Your task to perform on an android device: I want to share the song Real Love by Martin Garrix from the Sound Cloud app to my friend Louis at his email address louiscanadian@gmail.com
Image 0: 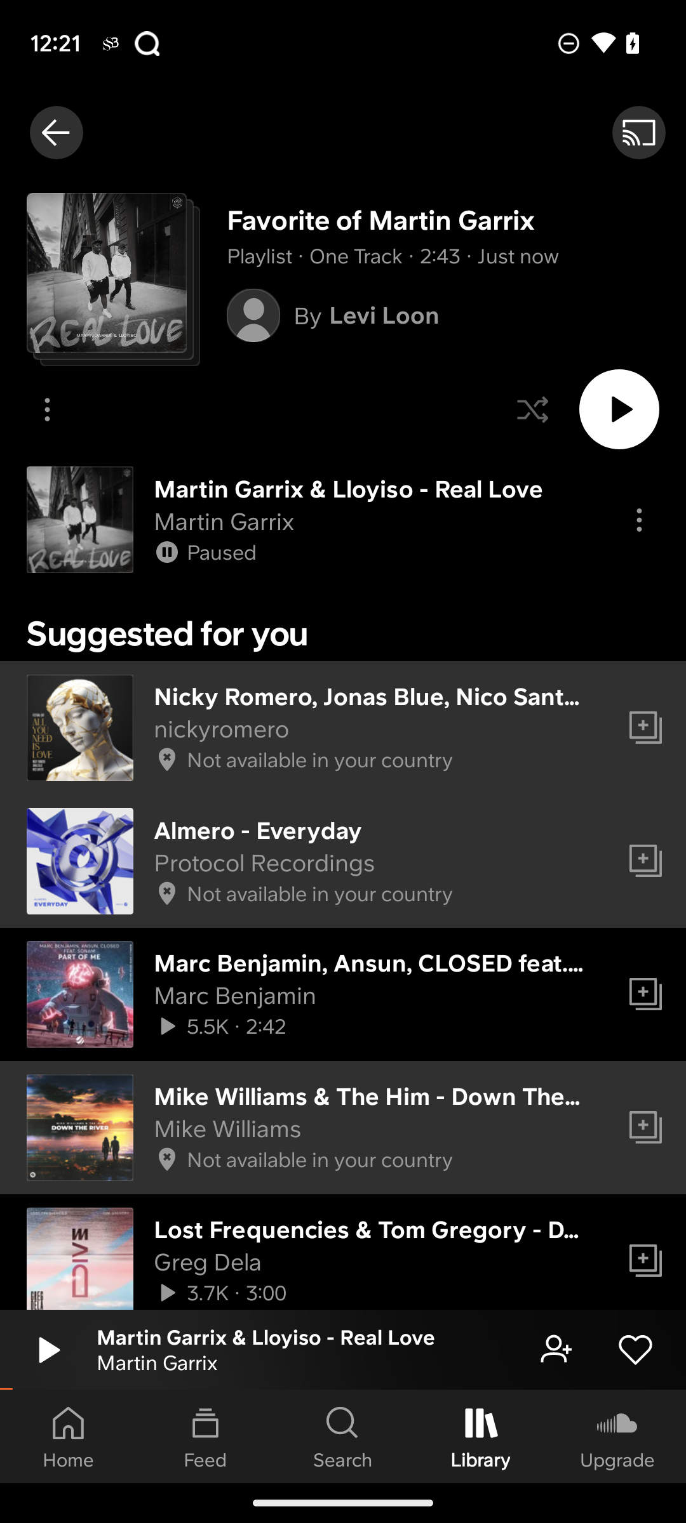
Click on the currently playing song card on the bottom of the screen.
Step 0: click (299, 1337)
Image 1: 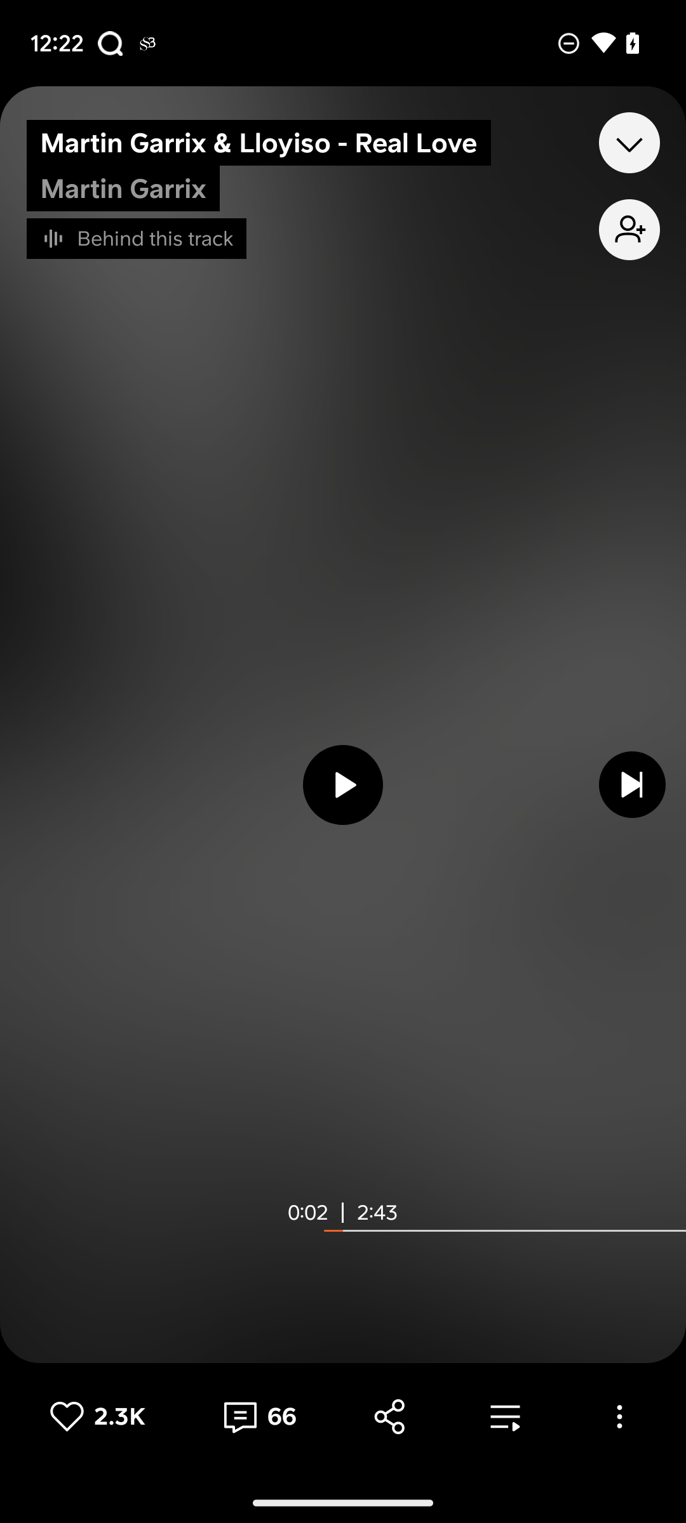
Click on the share icon on the bottom of the screen.
Step 1: click (391, 1416)
Image 2: 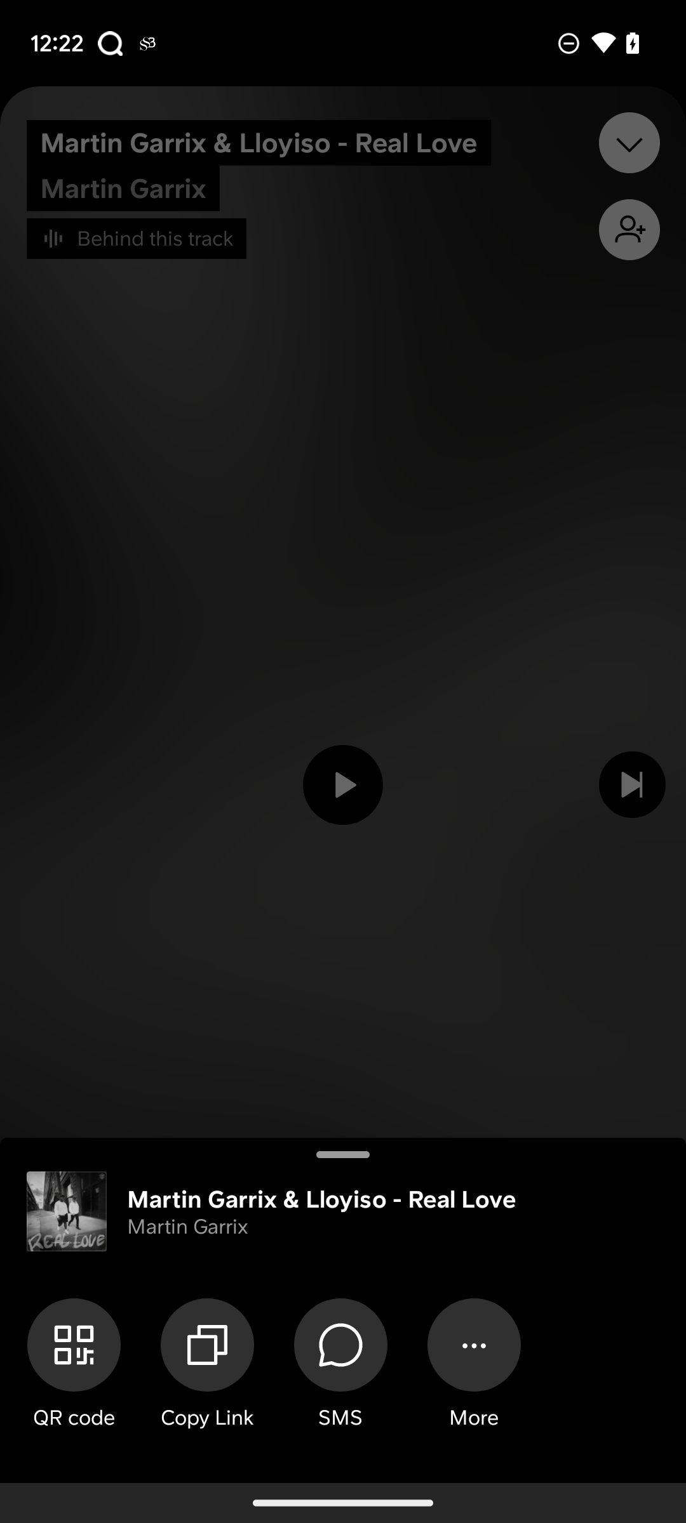
Click on the more option.
Step 2: click (474, 1345)
Image 3: 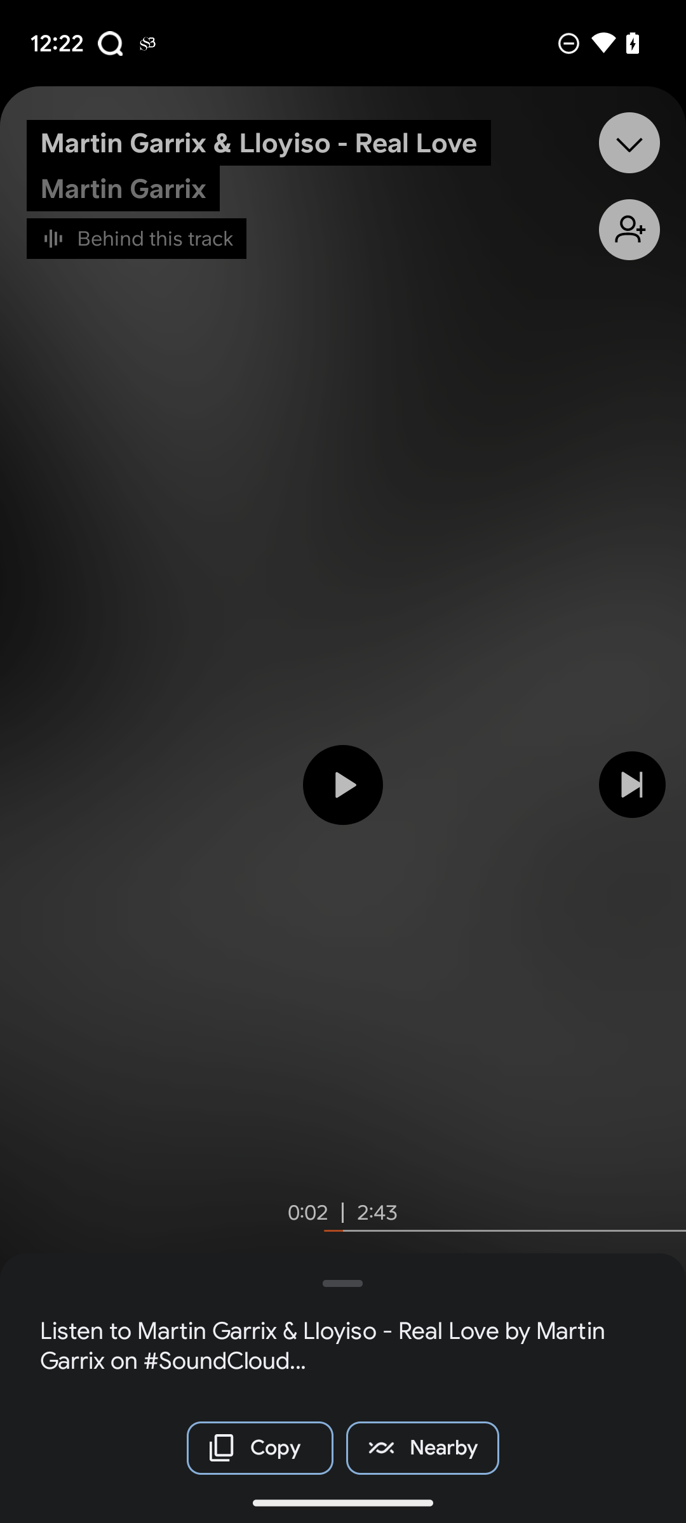
Click on the more option.
Step 3: wait
Image 4: 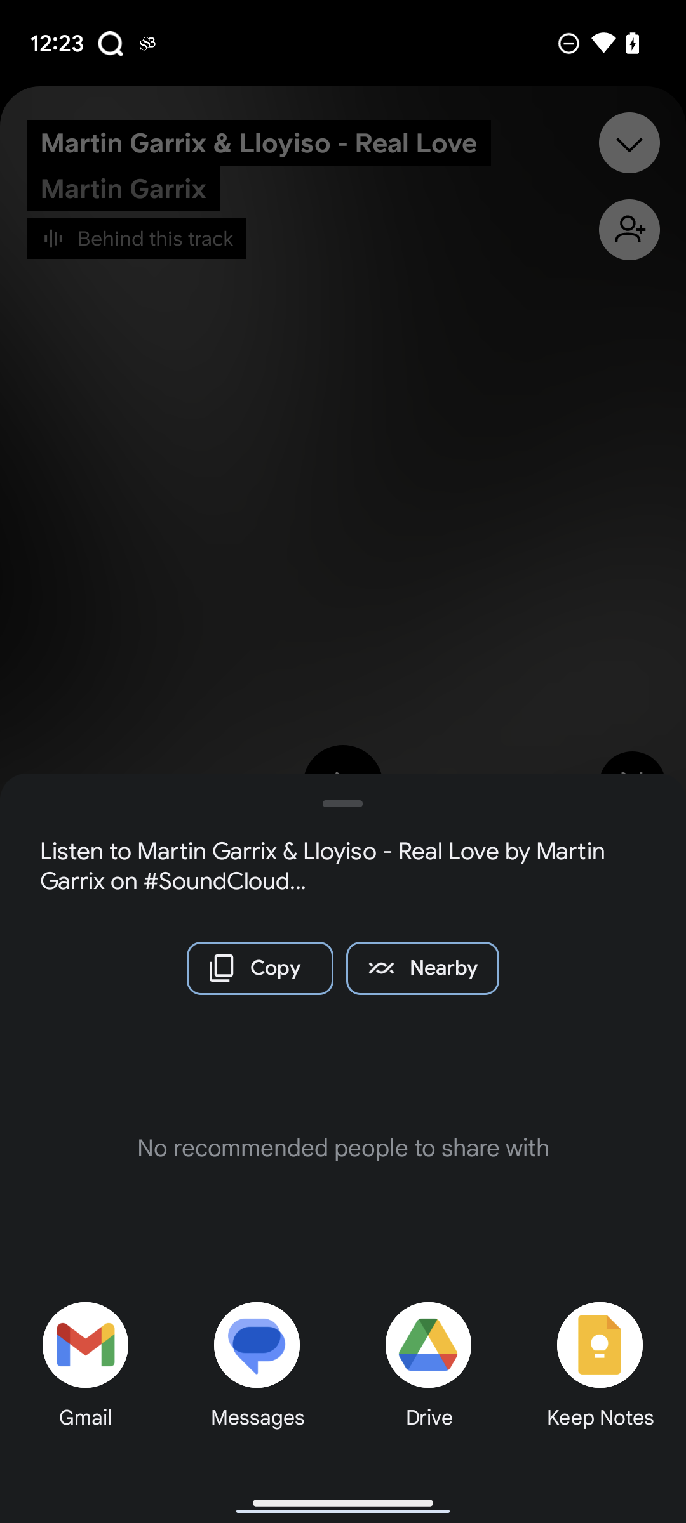
Click on the Gmail option.
Step 4: click (84, 1345)
Image 5: 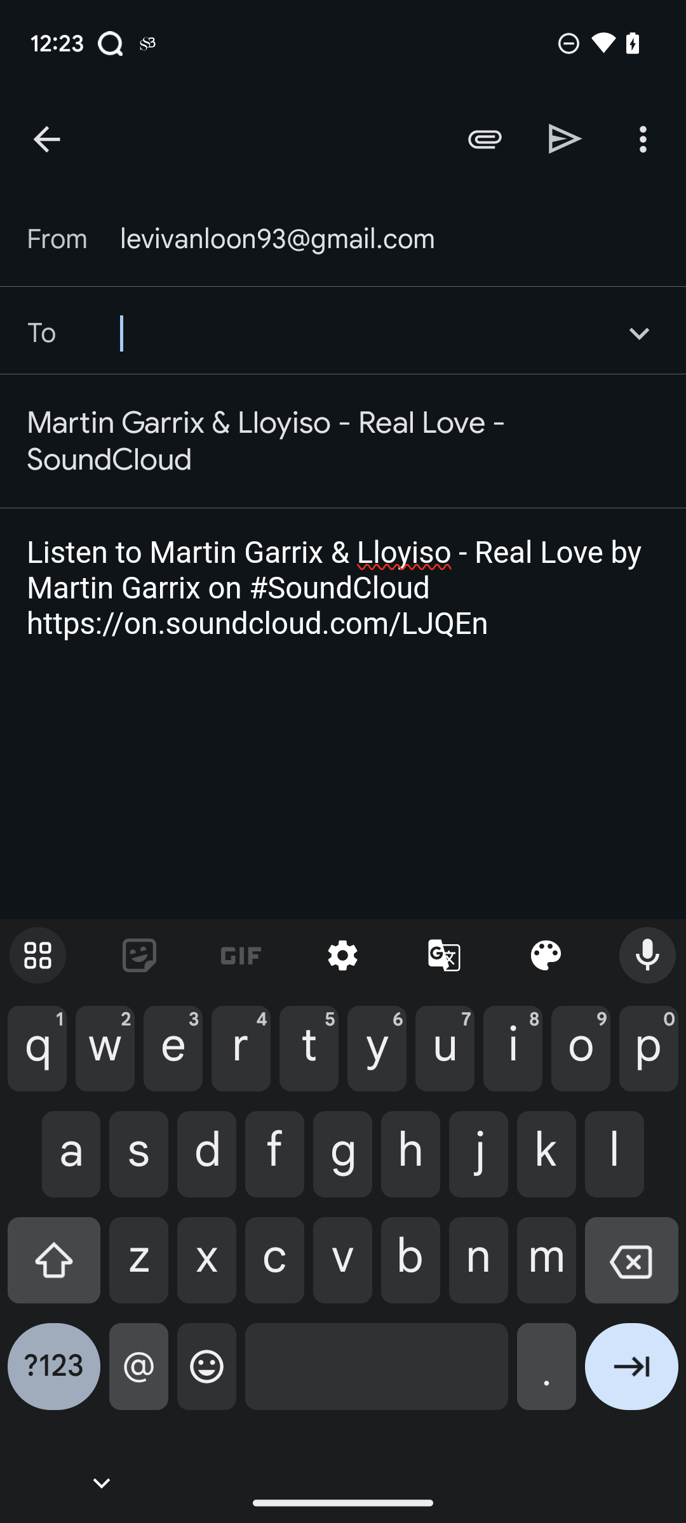
Enter louiscanadian@gmail.com in the "To" text field.
Step 5: type "louiscanadian@gmail.com"
Image 6: 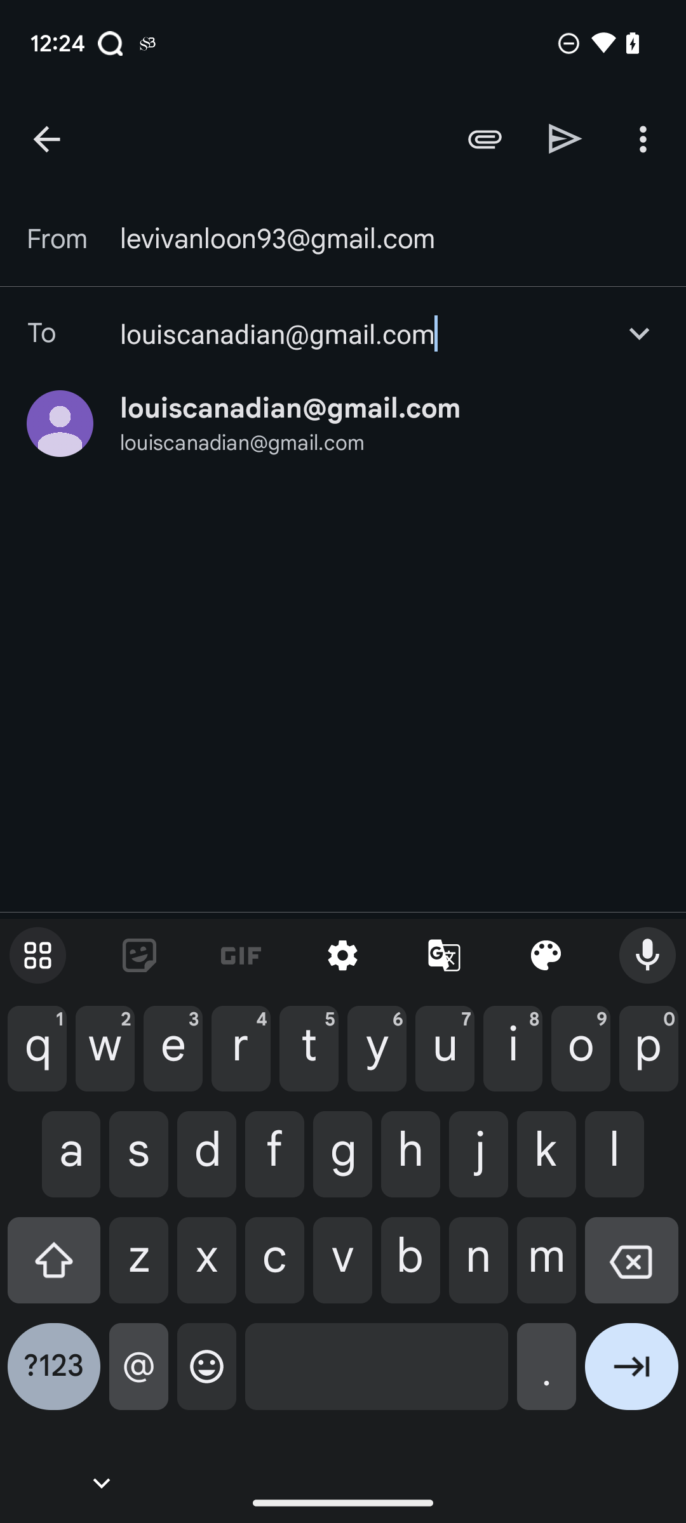
Click on the send icon on top right side of the screen.
Step 6: click (565, 138)